Your task to perform on an android device: Use the eBay app to find the screwdrivers under the Hand Tools Workshop Equiment Sets category.
Image 0: 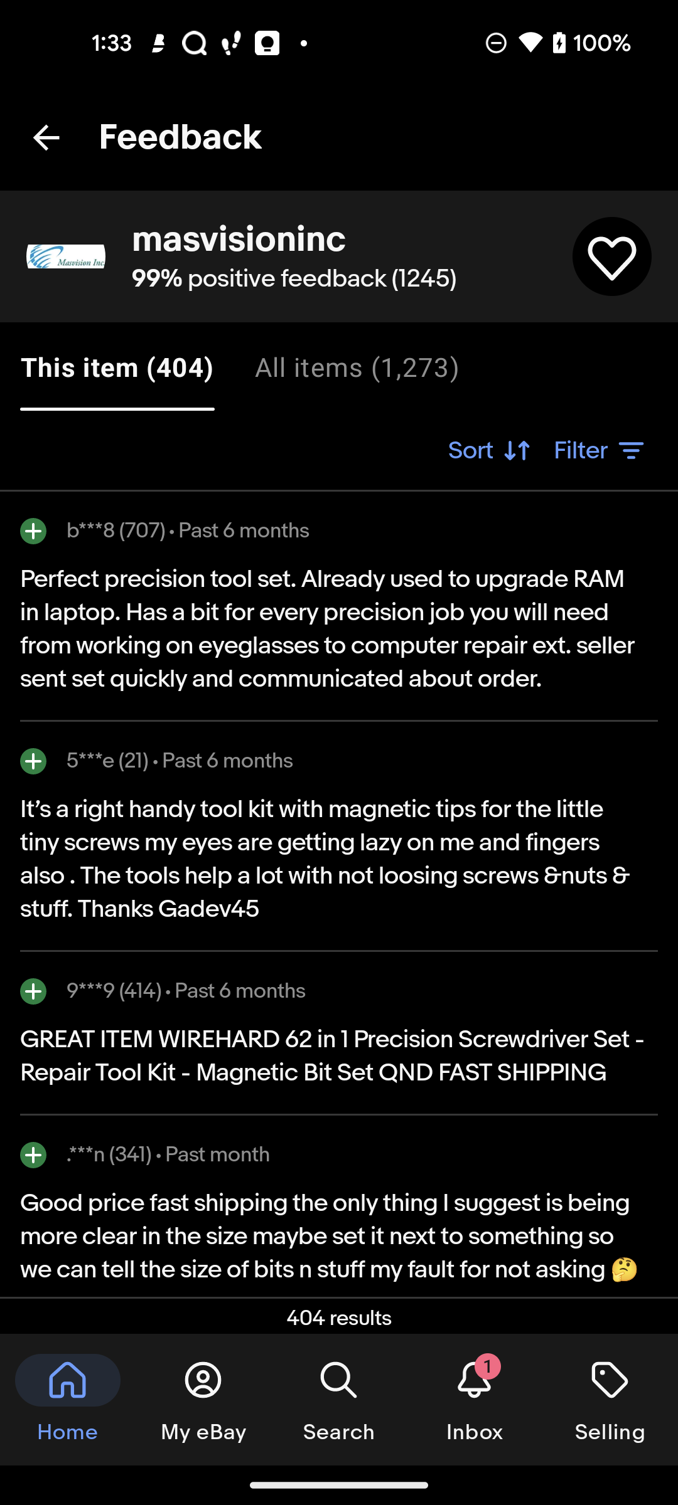
Go back to the previous page
Step 0: press back button
Image 1: 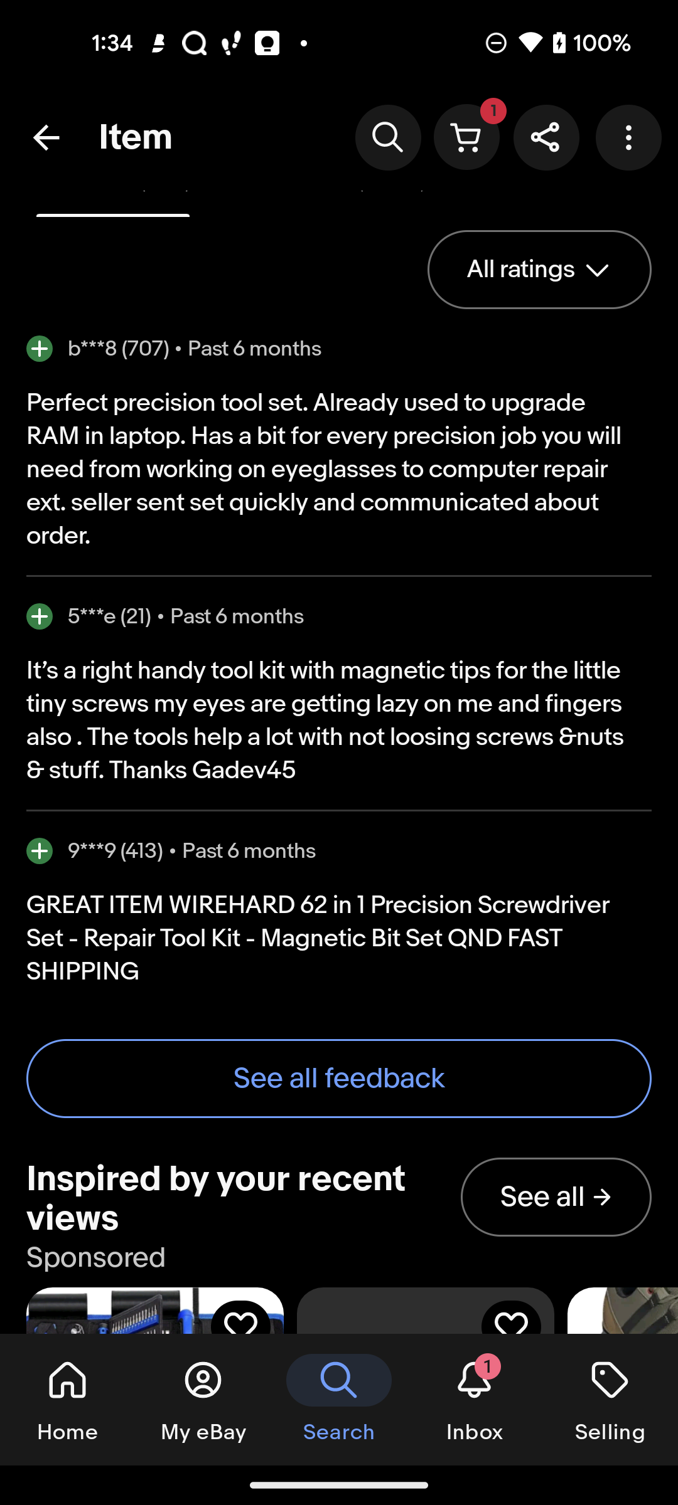
Go back to the previous page
Step 1: press back button
Image 2: 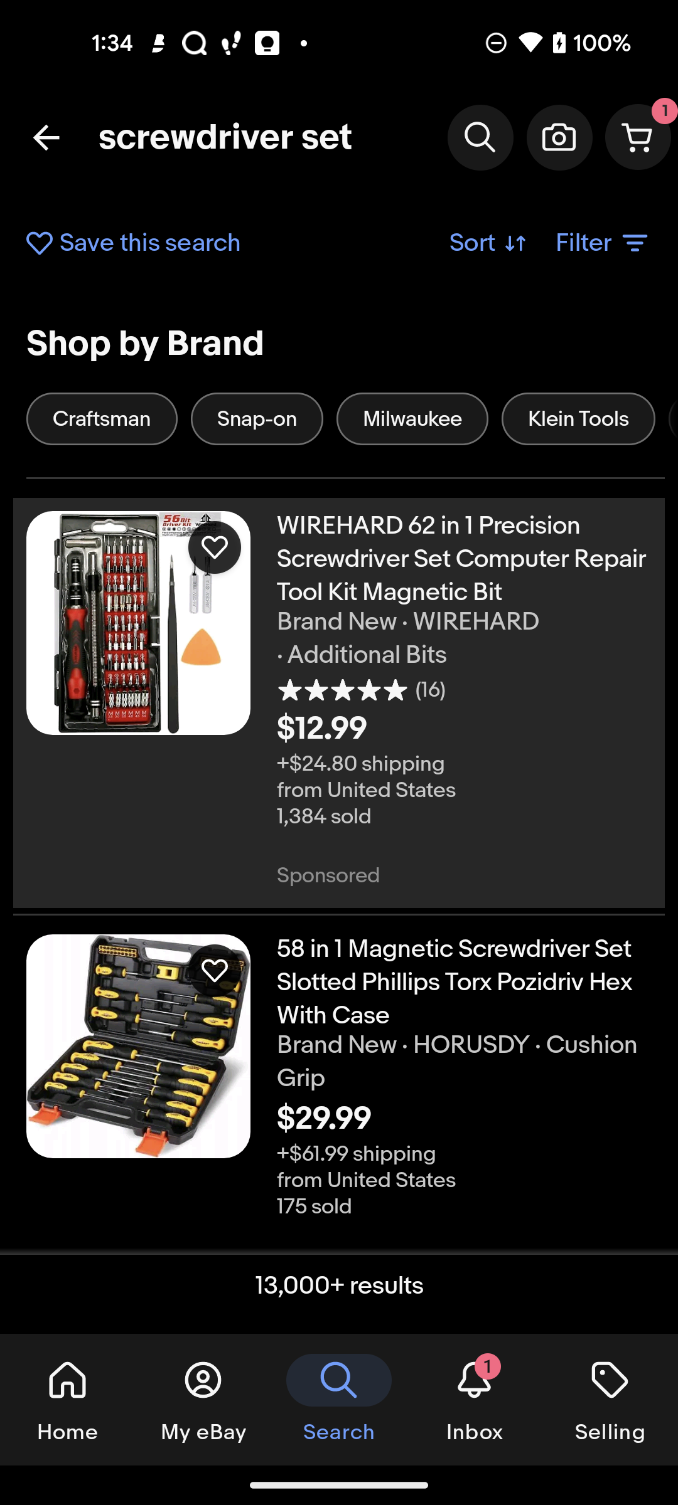
click on the filter icon
Step 2: click (603, 243)
Image 4: 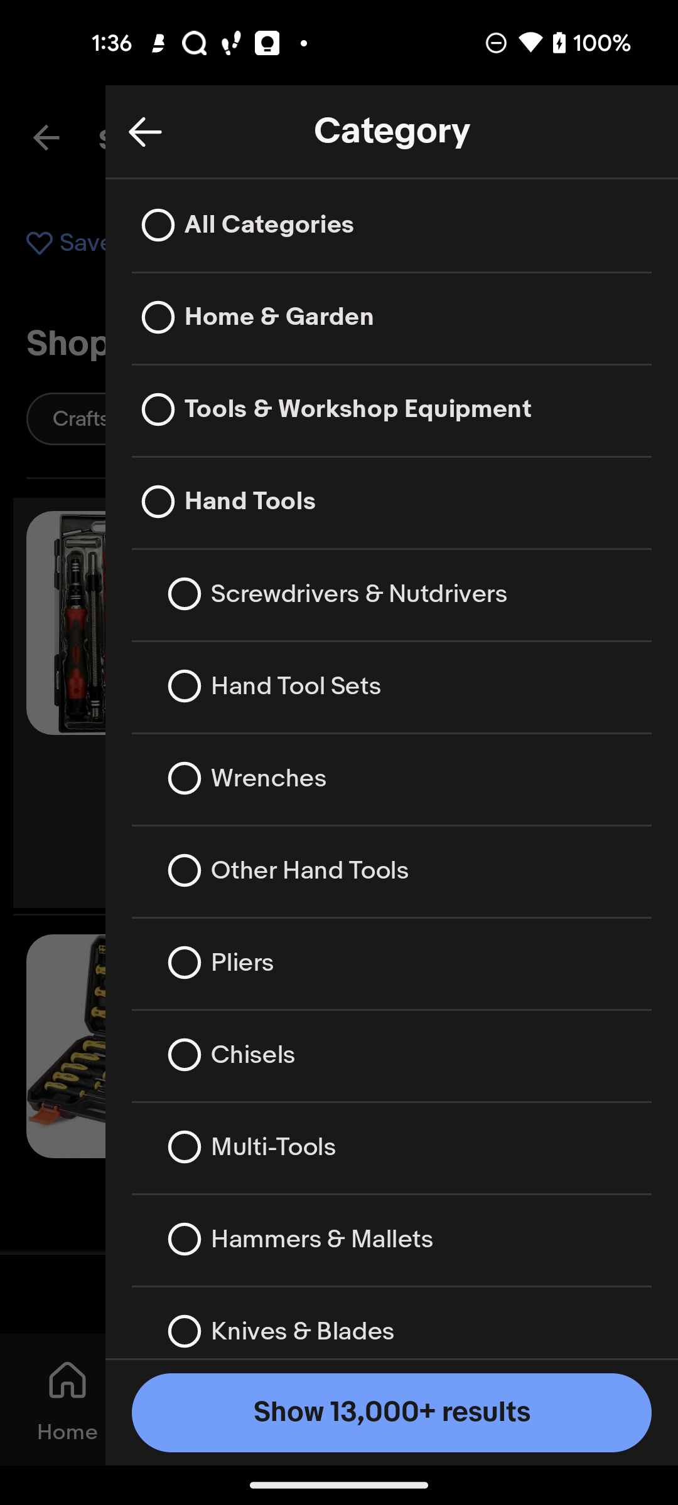
Select tools and workshop Equipment from category
Step 4: click (257, 419)
Image 5: 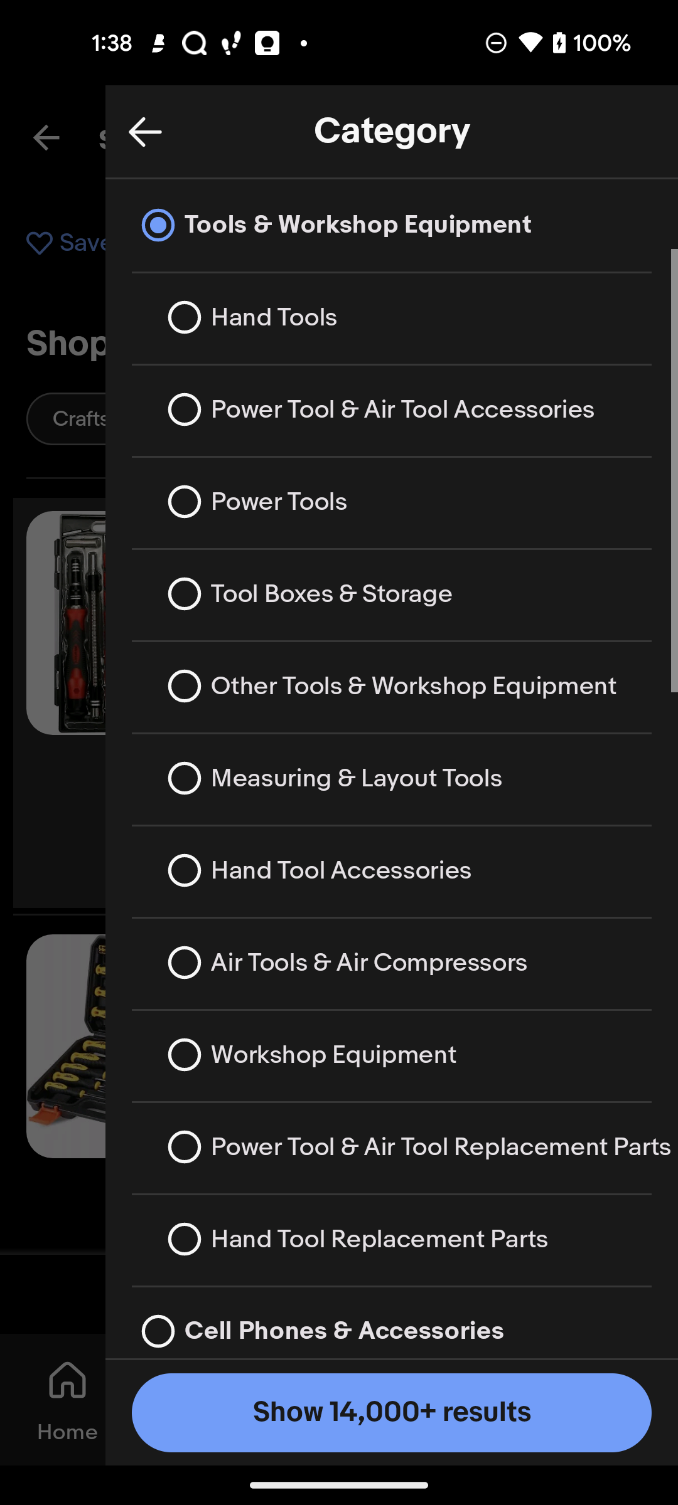
Click on the show 14,000+results
Step 5: click (475, 1400)